Your task to perform on an android device: I need to fix up my tv rack, thus I'm looking for a Glue Guns on Industrybuying app.
Image 0: 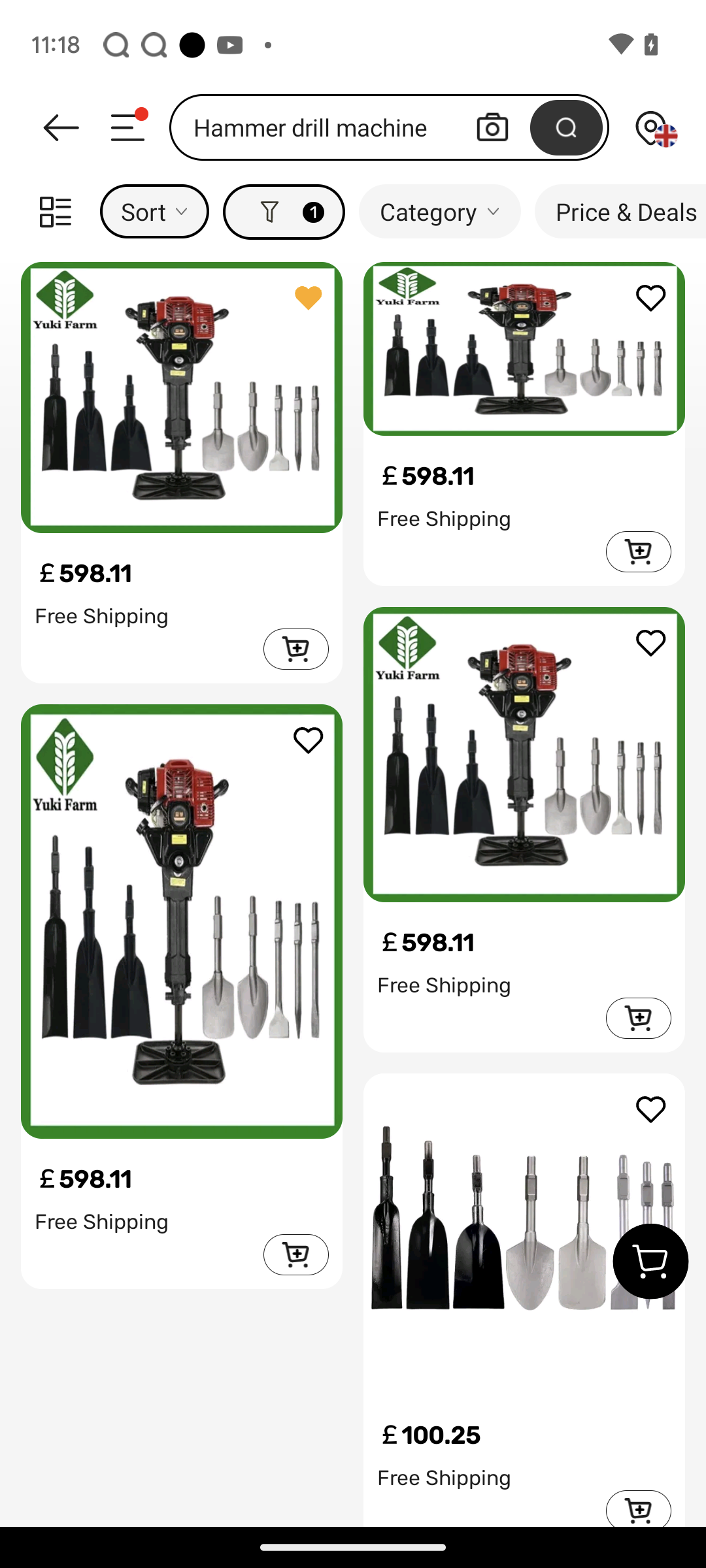
Open Industrybuying app
Step 0: open app "Industrybuying"
Image 1: 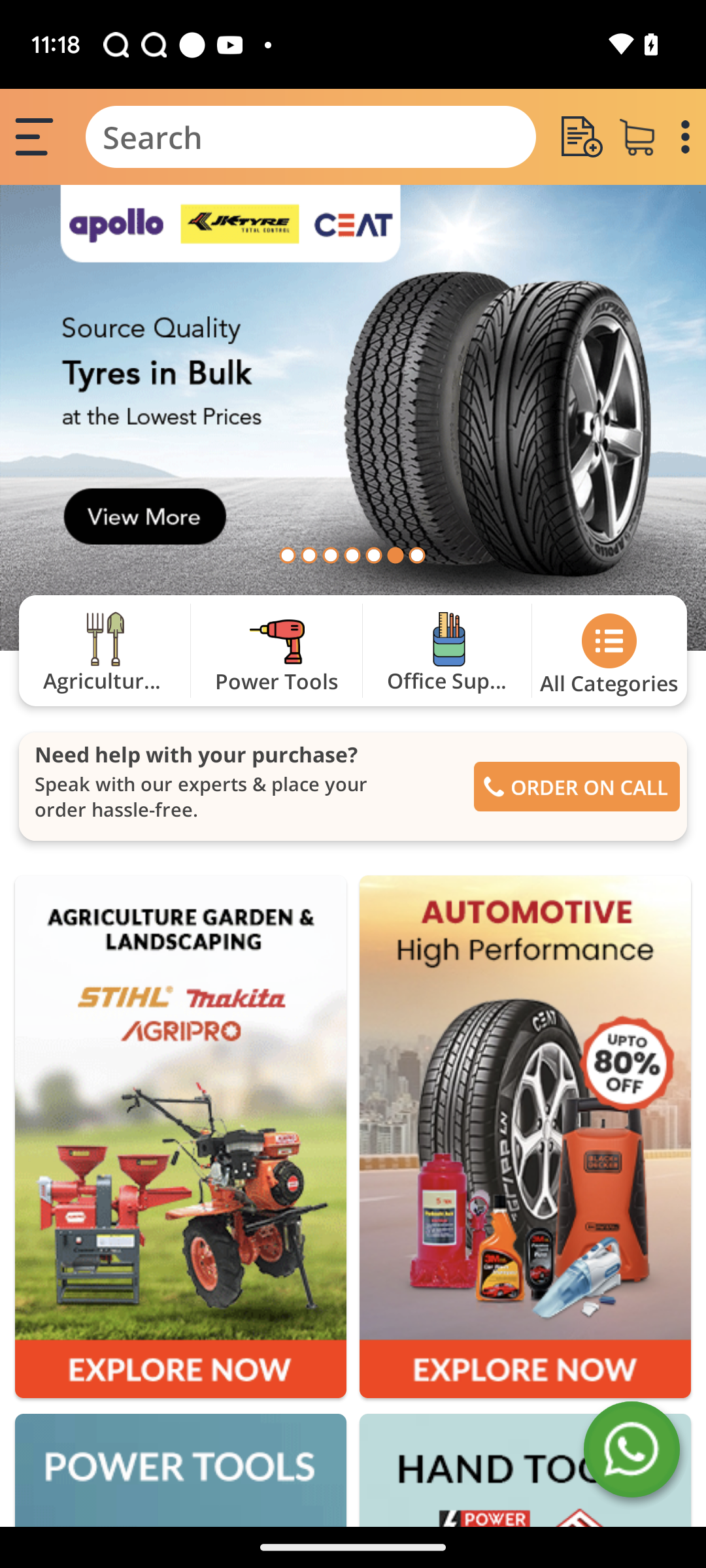
Click on the searchbar at the top of the screen
Step 1: click (311, 137)
Image 2: 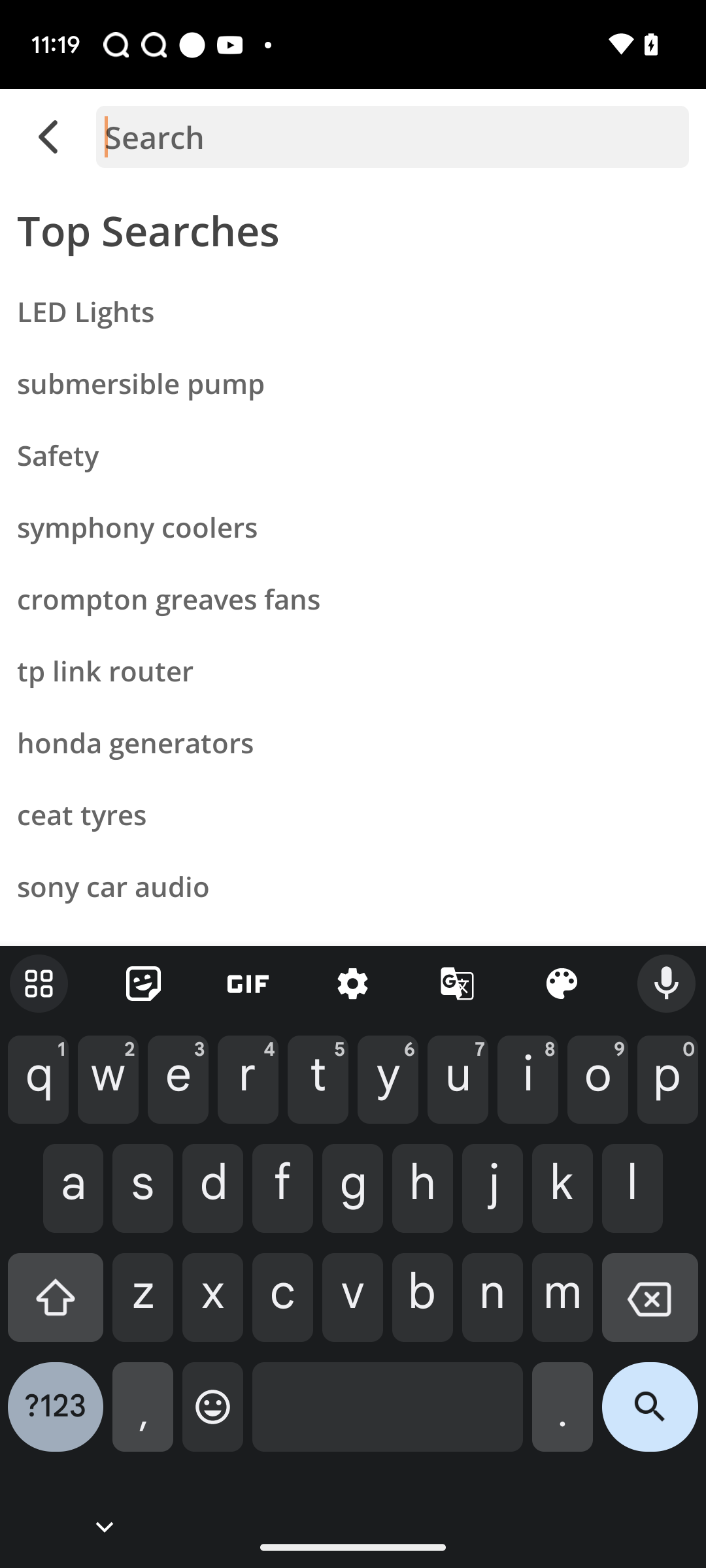
Enter glue gun in the search textbox
Step 2: type "Glue gun"
Image 3: 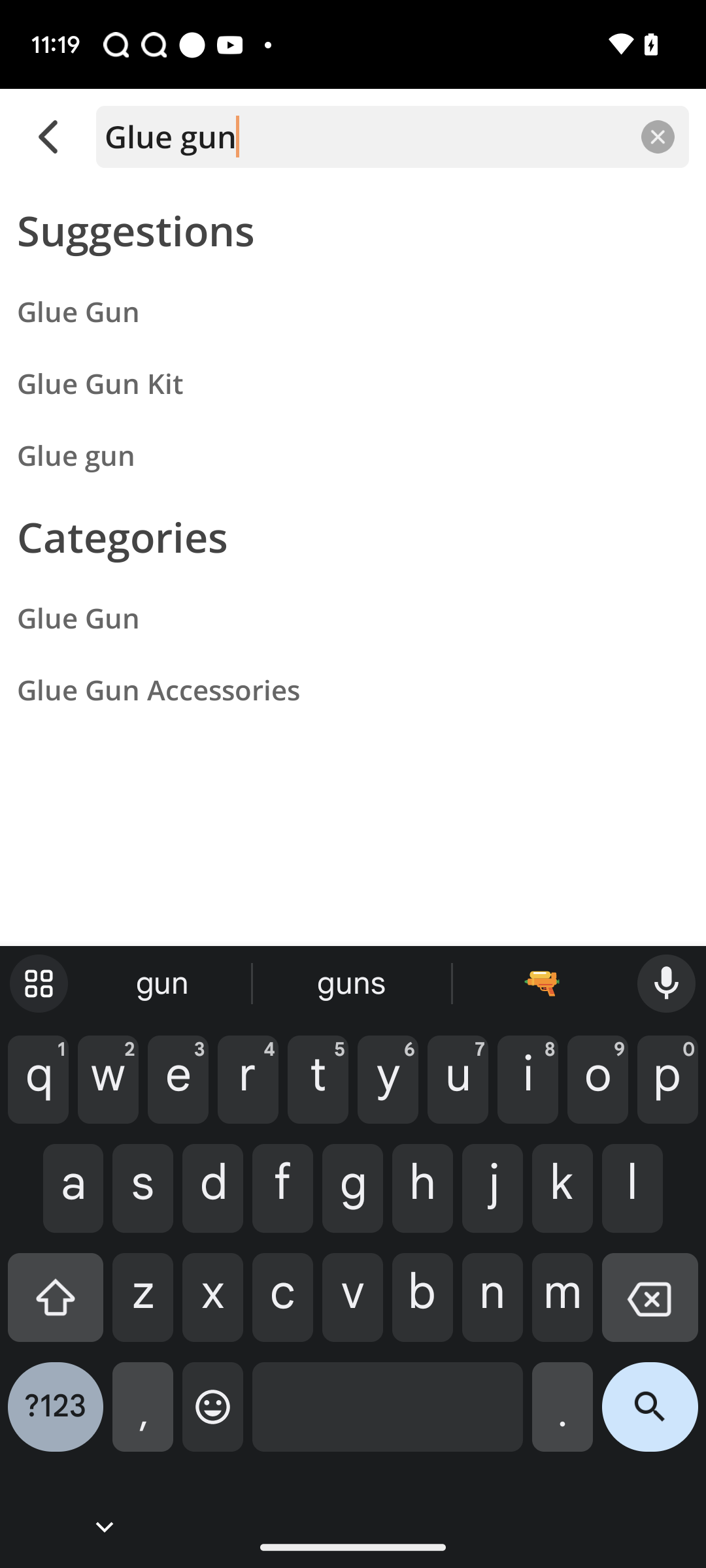
Click on the first search result
Step 3: click (353, 311)